Your task to perform on an android device: delete the event called Birthday party 
Image 0: 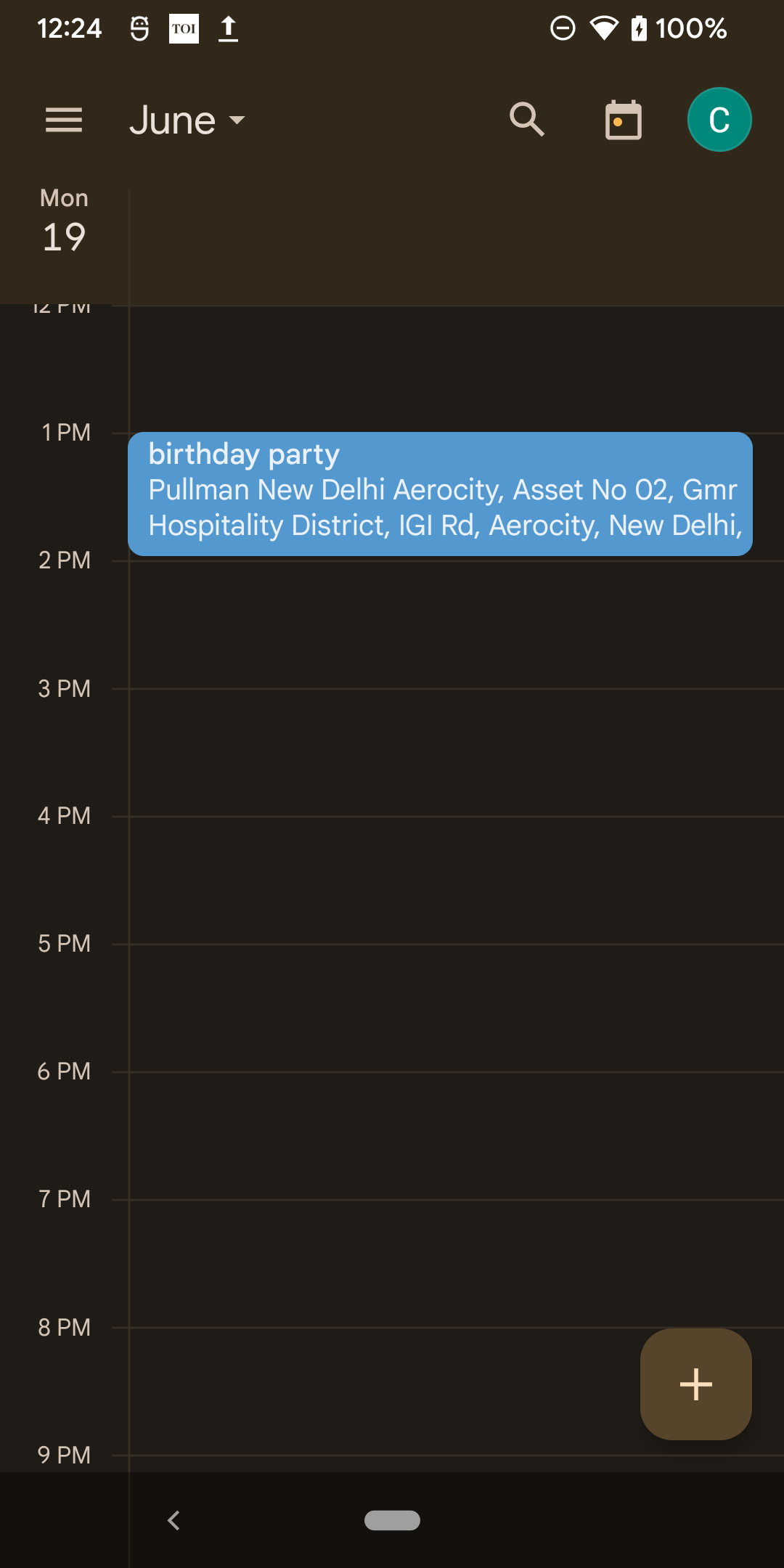
click on the birthday party  event
Step 0: click (440, 494)
Image 1: 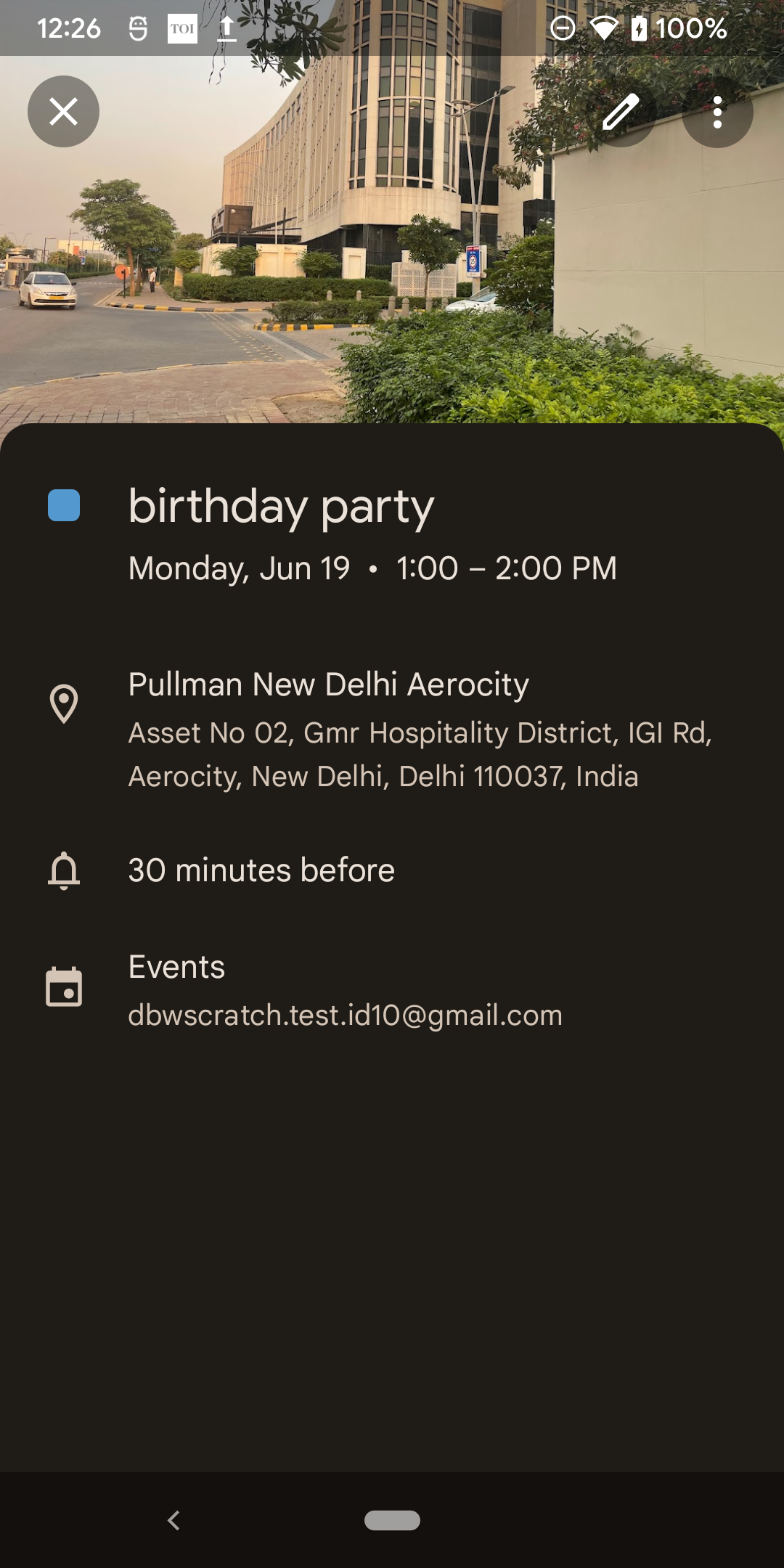
click on the more option at the top right corner of the screen 
Step 1: click (721, 111)
Image 2: 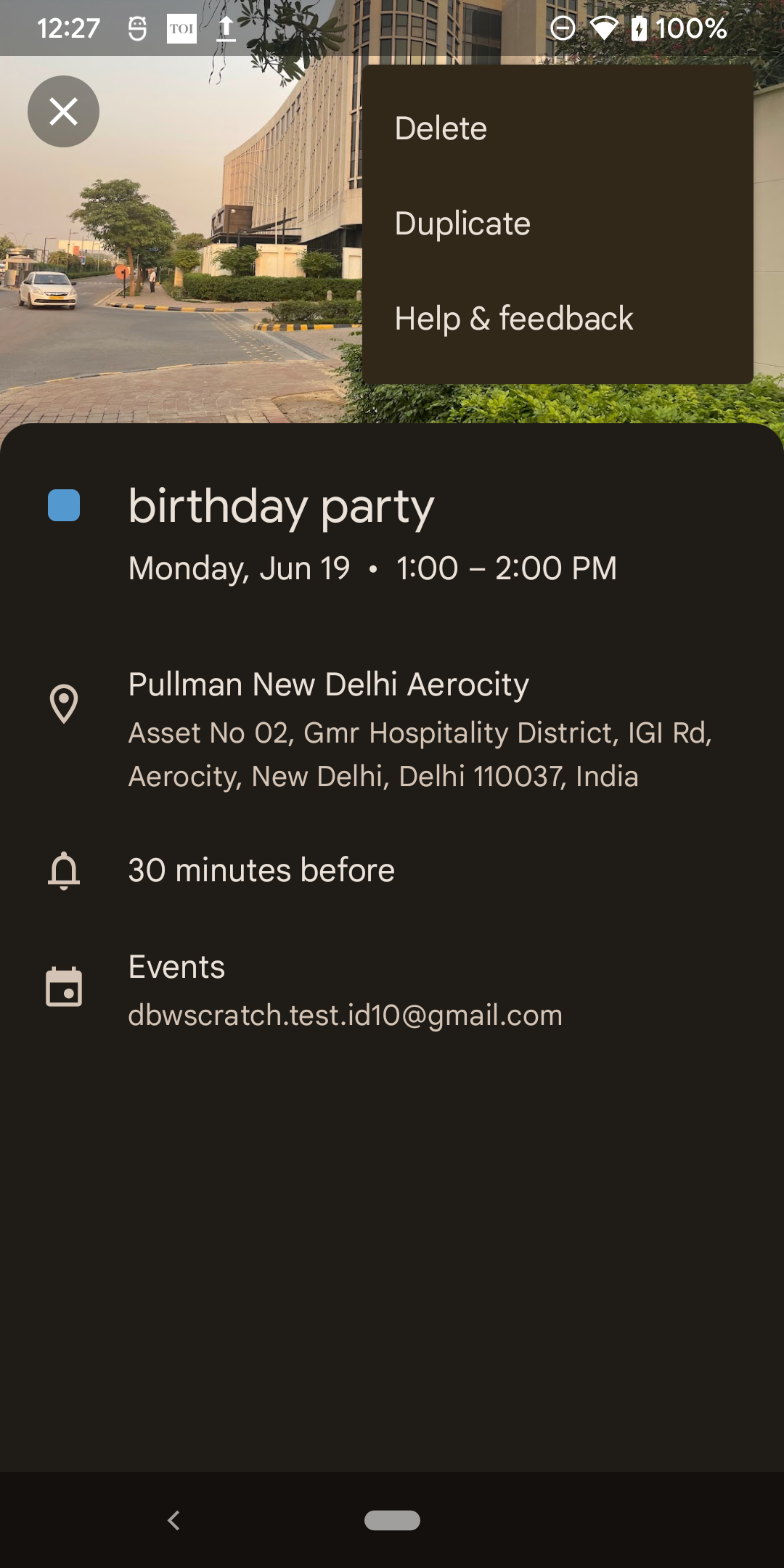
click on the delete option at the top right corner of the screen
Step 2: click (558, 128)
Image 3: 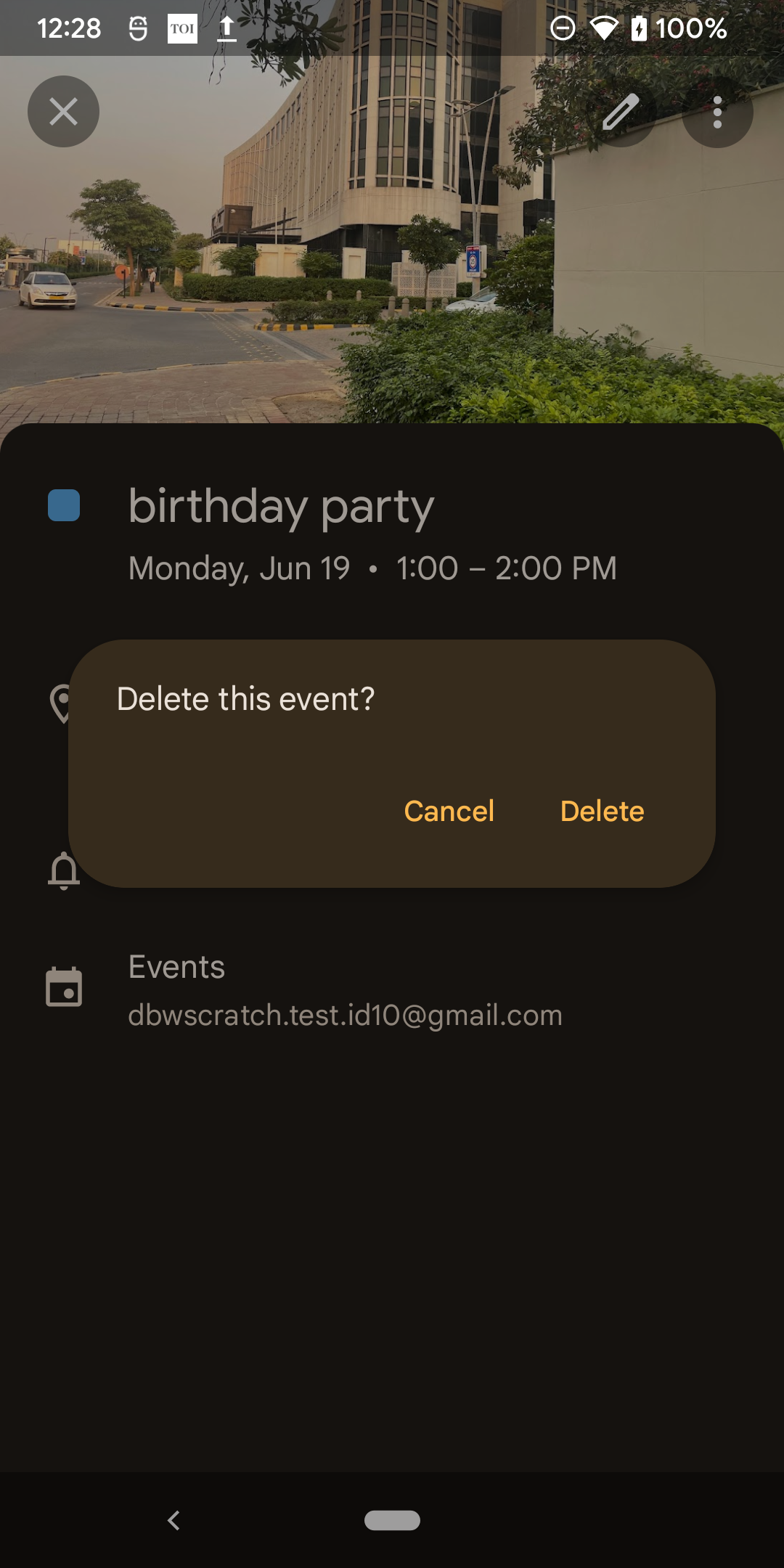
click on the delete button
Step 3: click (601, 812)